Your task to perform on an android device: Open the OfficeSuite app and create a document with text  "Travelling to Amsterdam."
Image 0: 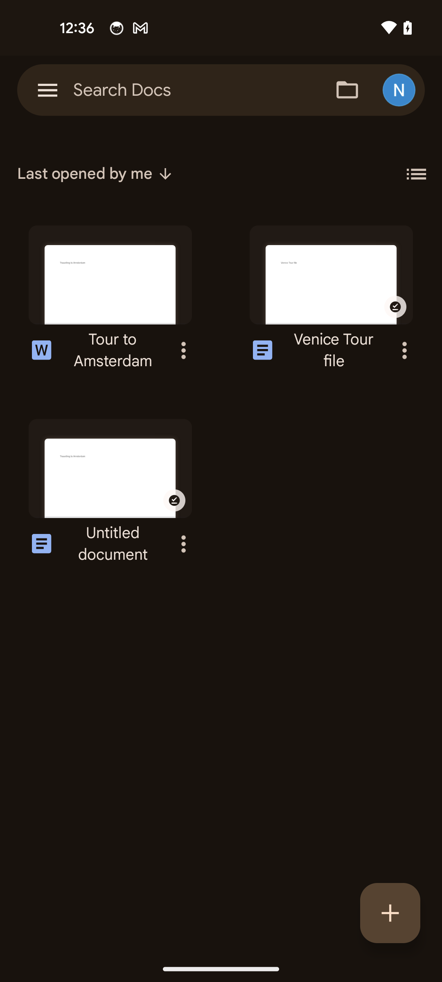
Open the OfficeSuite app
Step 0: open app "OfficeSuite"
Image 1: 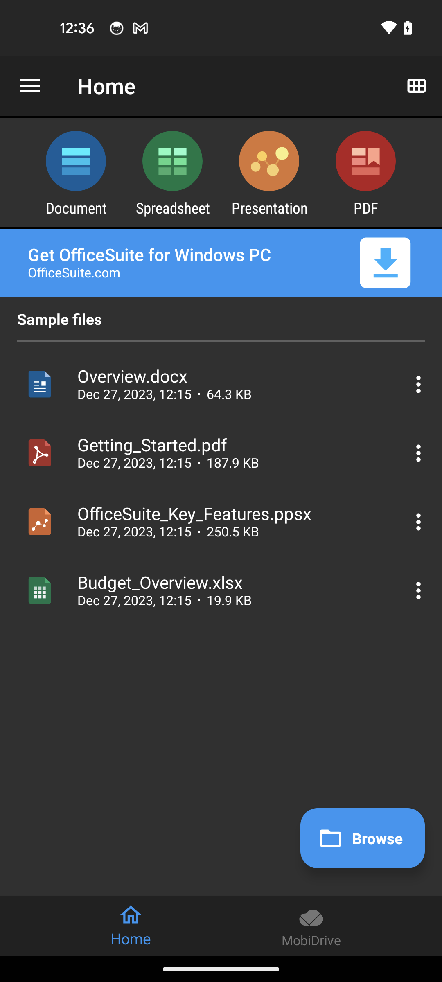
Tap on the document option
Step 1: click (76, 168)
Image 2: 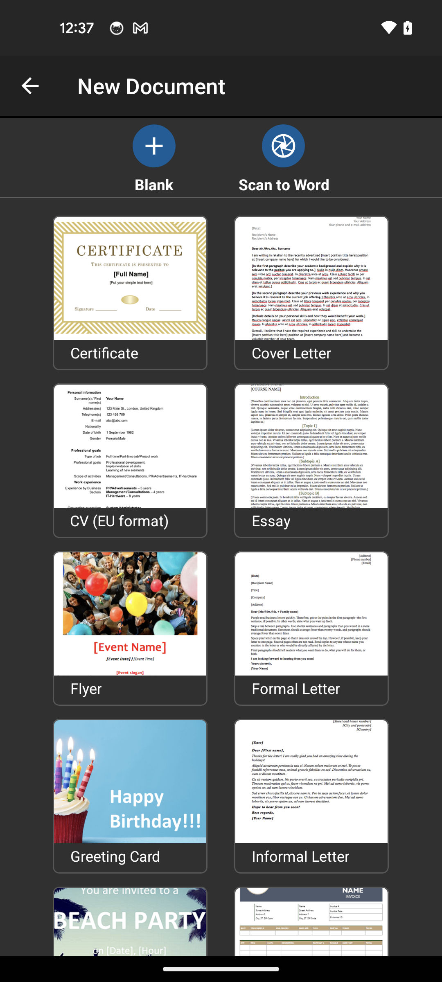
Tap on the blank option
Step 2: click (154, 157)
Image 3: 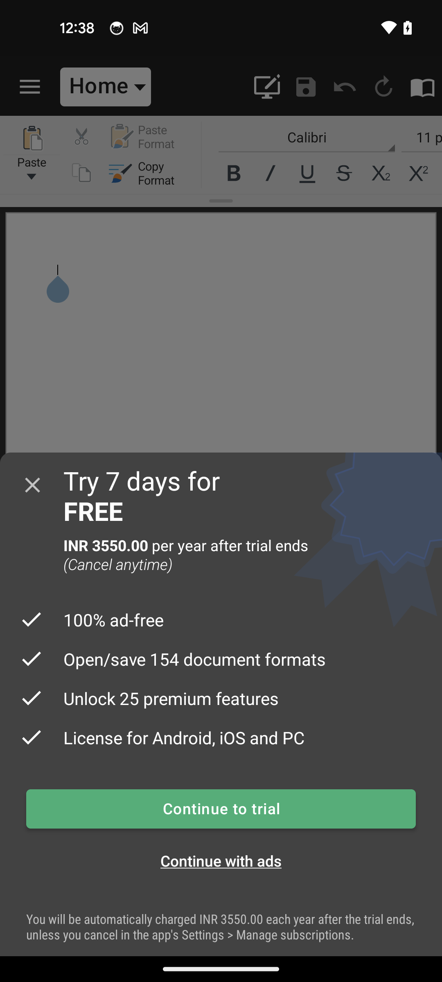
Tap on the blank option
Step 3: wait
Image 4: 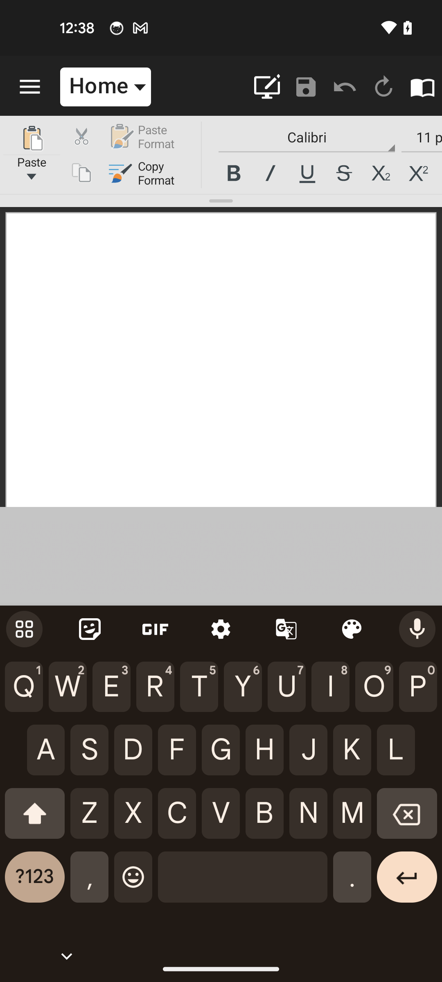
Type the text ´Travelling to Amsterdam´
Step 4: wait